Your task to perform on an android device: I want to view the 76W bulb wattage halogen light.
Image 0: 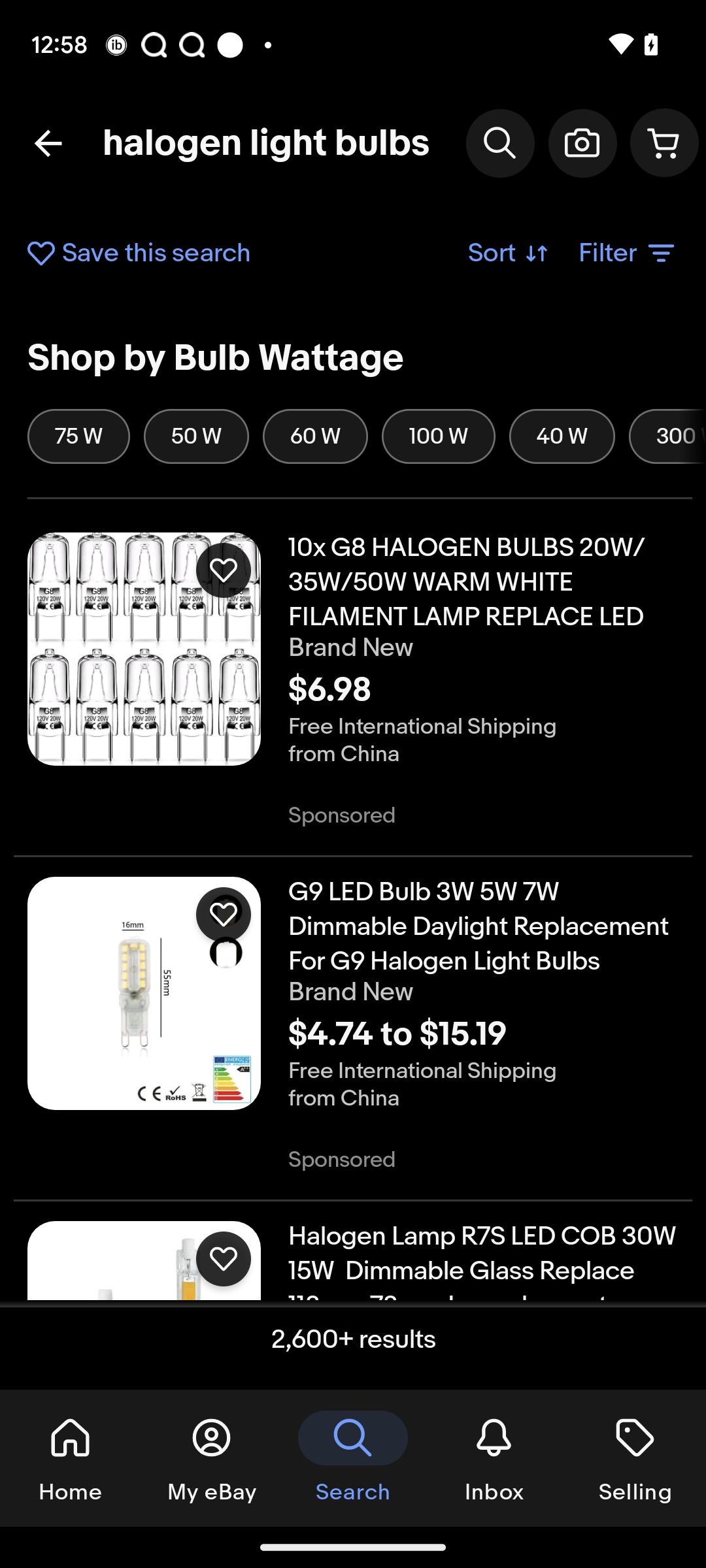
Click on the 76W bulb wattage
Step 0: click (78, 436)